Your task to perform on an android device: I'm going to Berlin for a vacation next week. Can you look for a flight on the night of October 17 and a return trip on the 22nd on the Booking.com app for me?
Image 0: 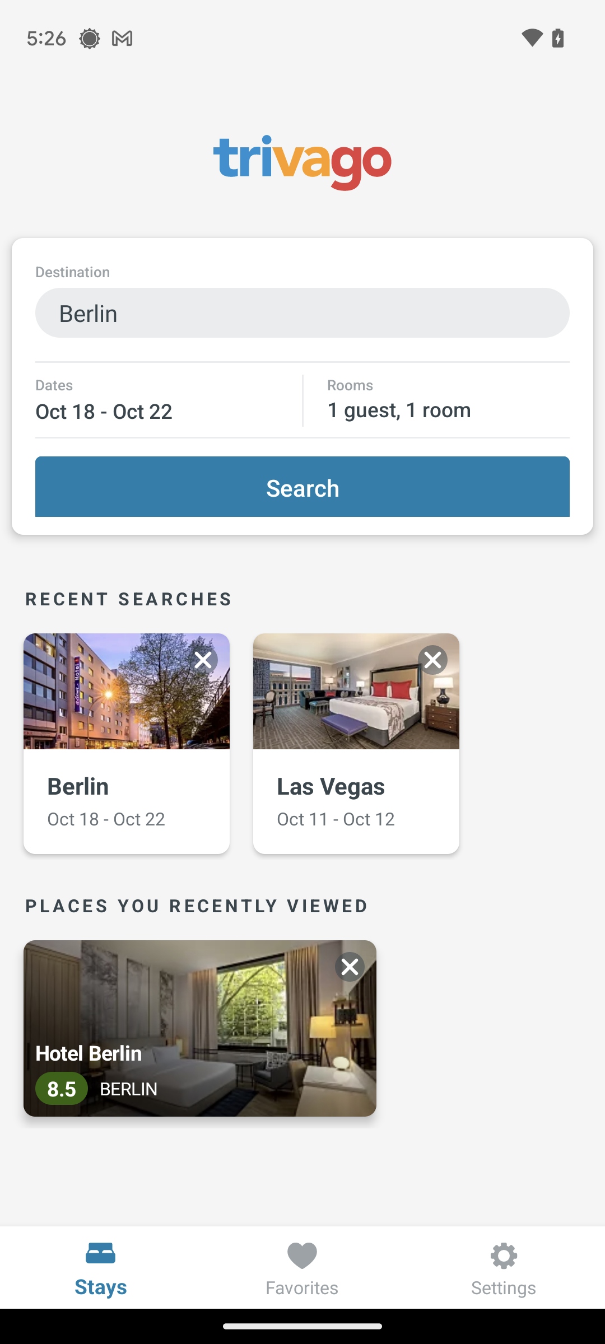
Open the Booking.com app.
Step 0: open app "Booking.com"
Image 1: 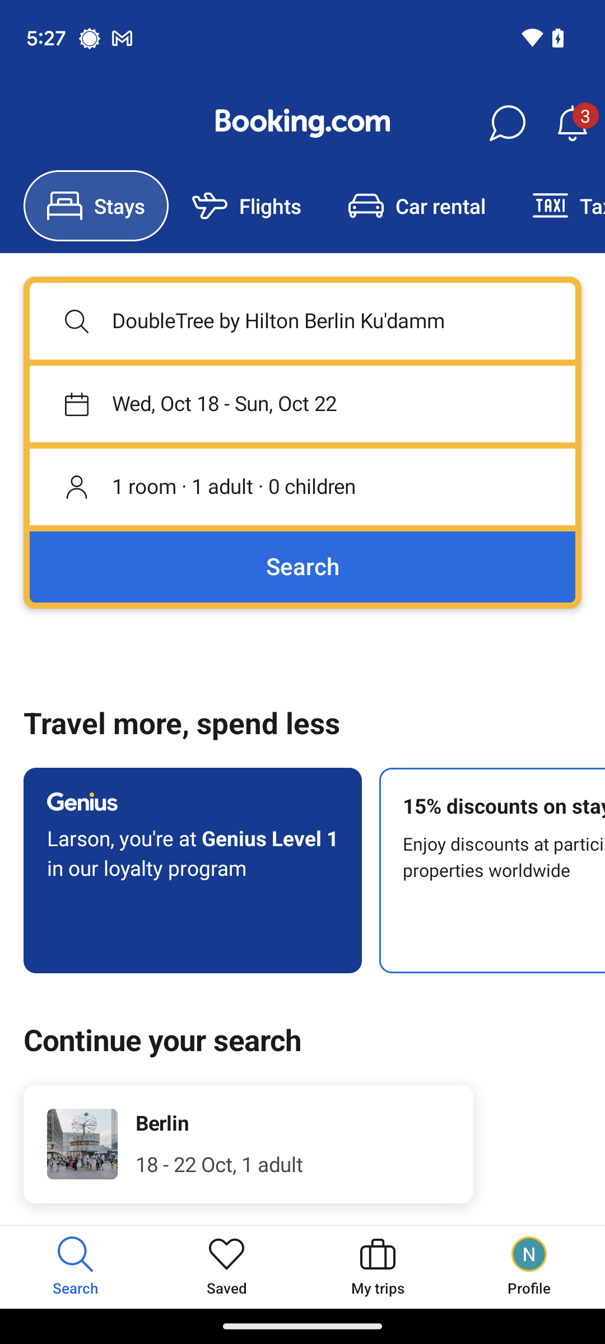
Click on the Flights tab.
Step 1: click (270, 206)
Image 2: 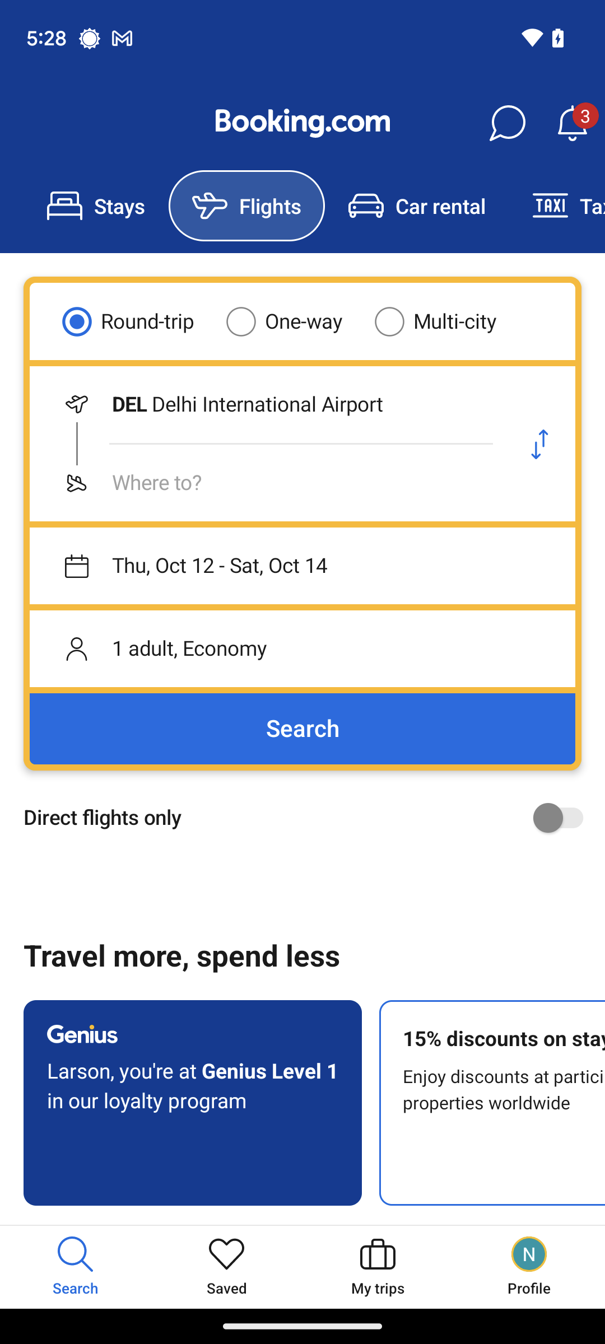
Click on the Where From tab.
Step 2: click (267, 404)
Image 3: 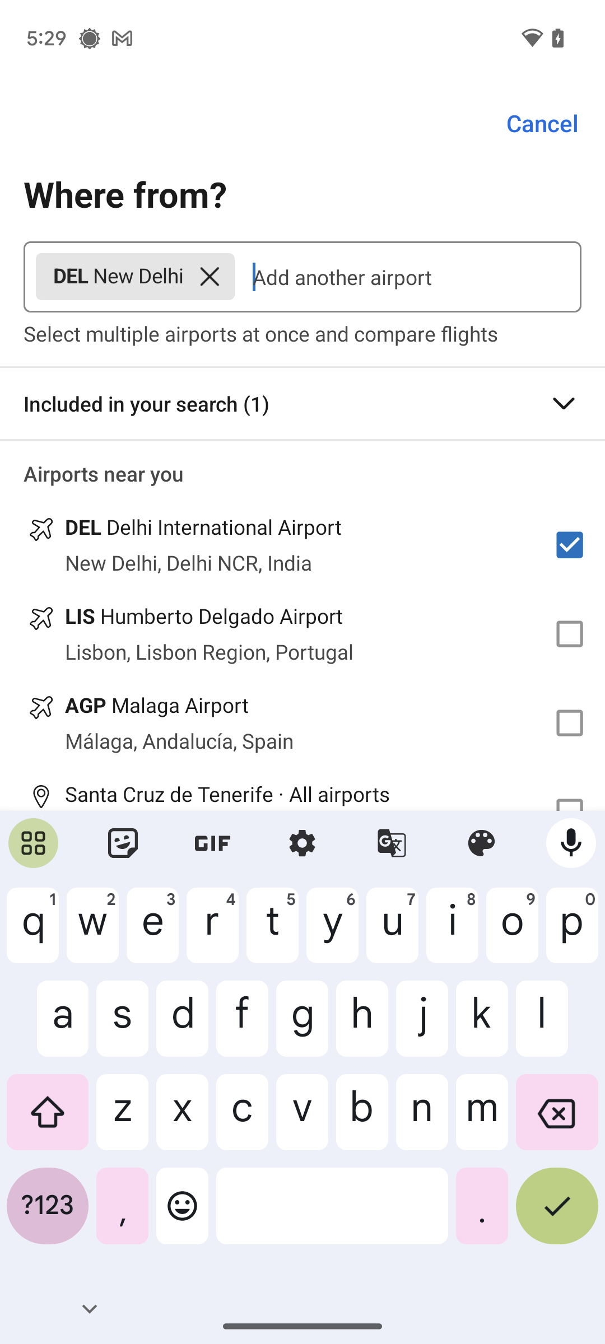
Click on the cross to remove other airports.
Step 3: click (209, 276)
Image 5: 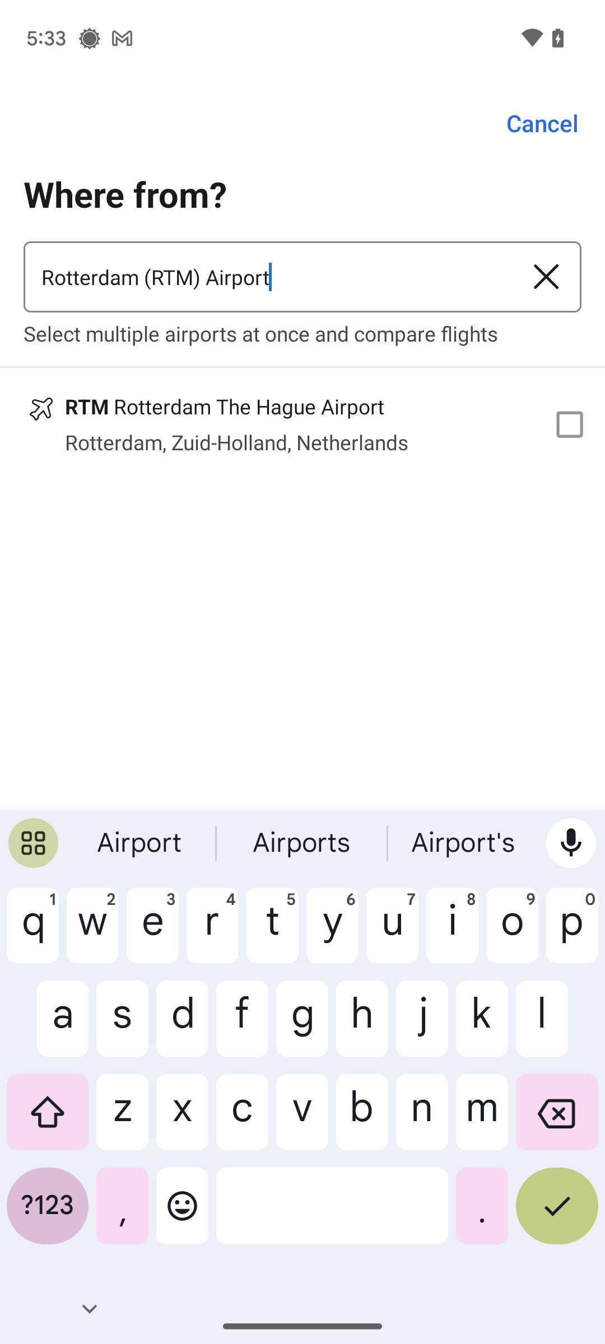
Click on the first search result.
Step 5: click (302, 423)
Image 6: 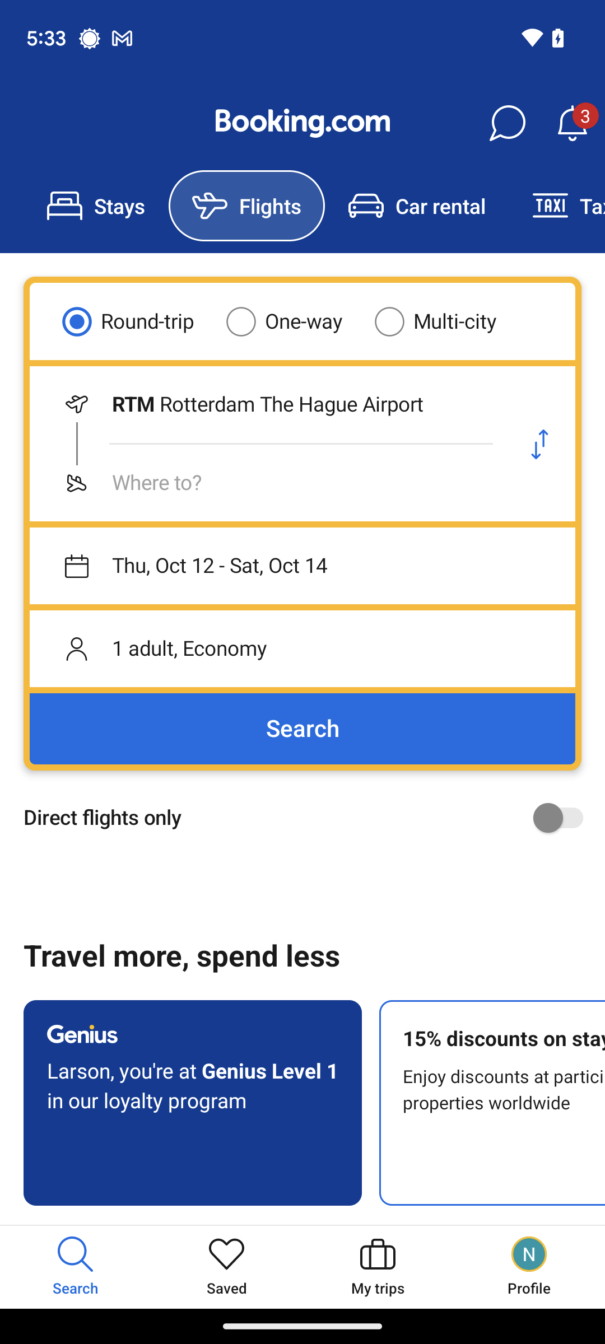
Click on the Where to tab.
Step 6: click (267, 483)
Image 7: 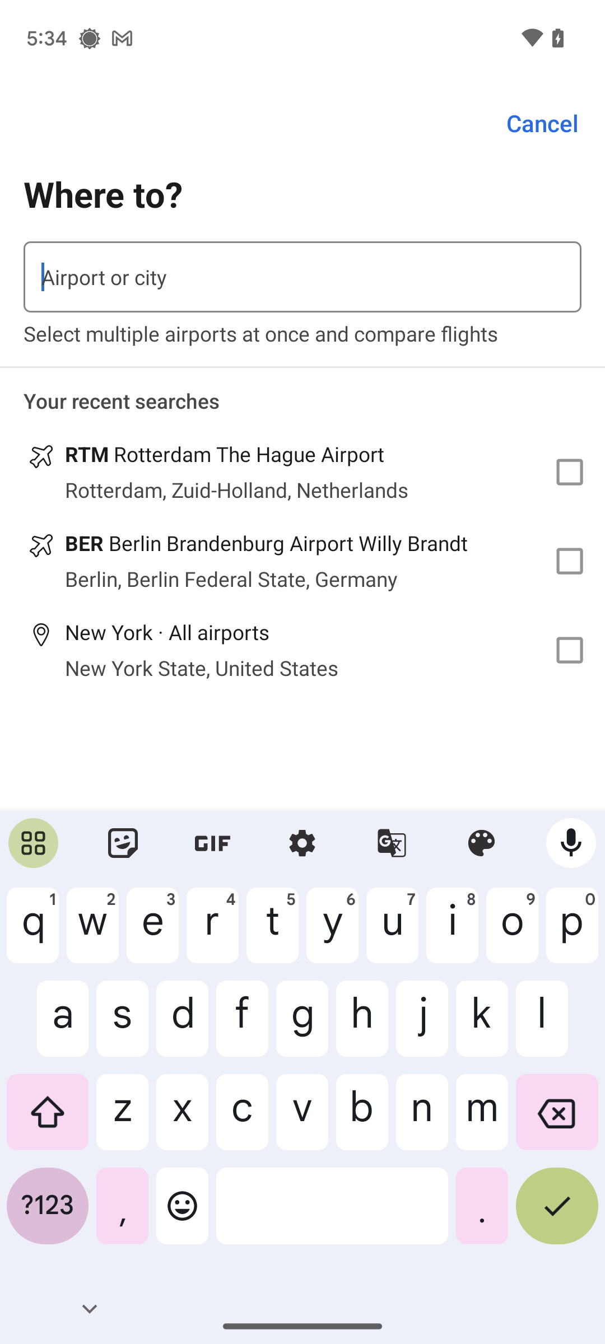
Type in the arrival point: Berlin.
Step 7: type "Berlin"
Image 8: 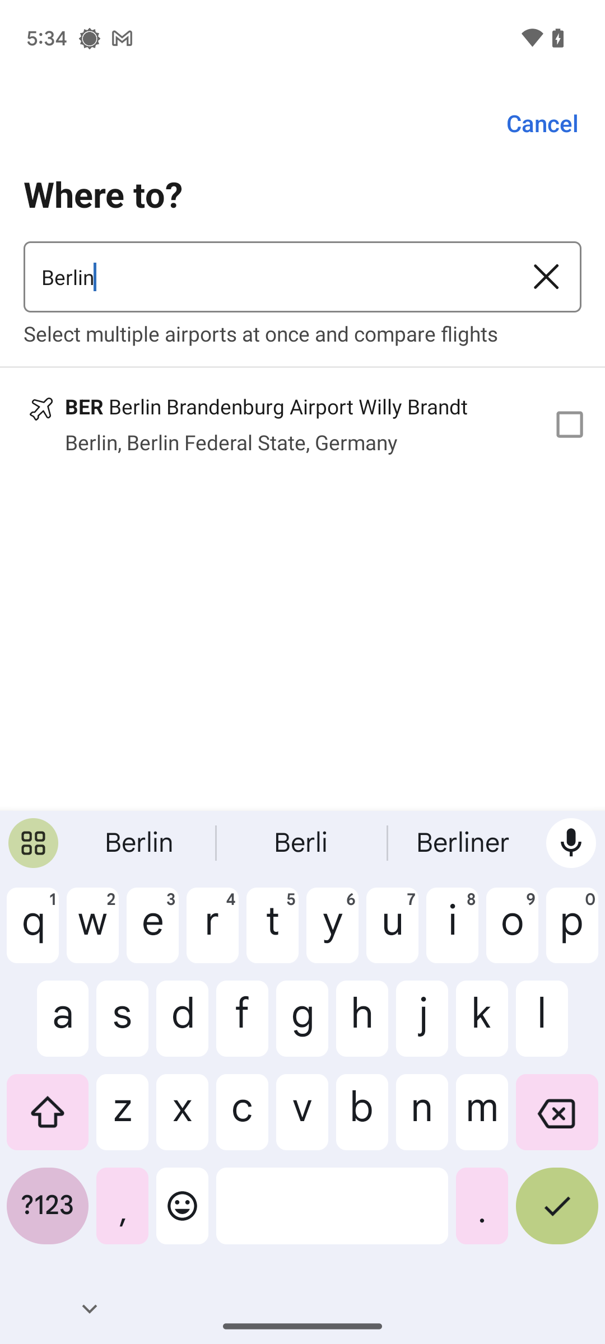
Click on the first search result.
Step 8: click (302, 423)
Image 9: 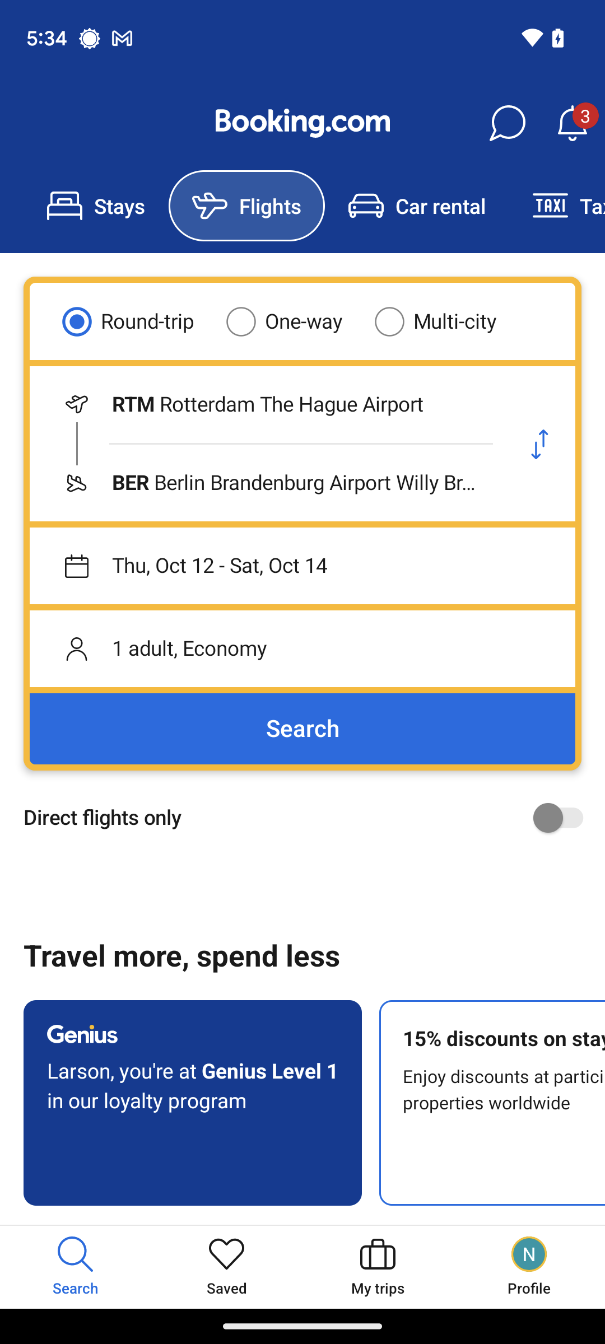
Click on the dates tab.
Step 9: click (302, 566)
Image 10: 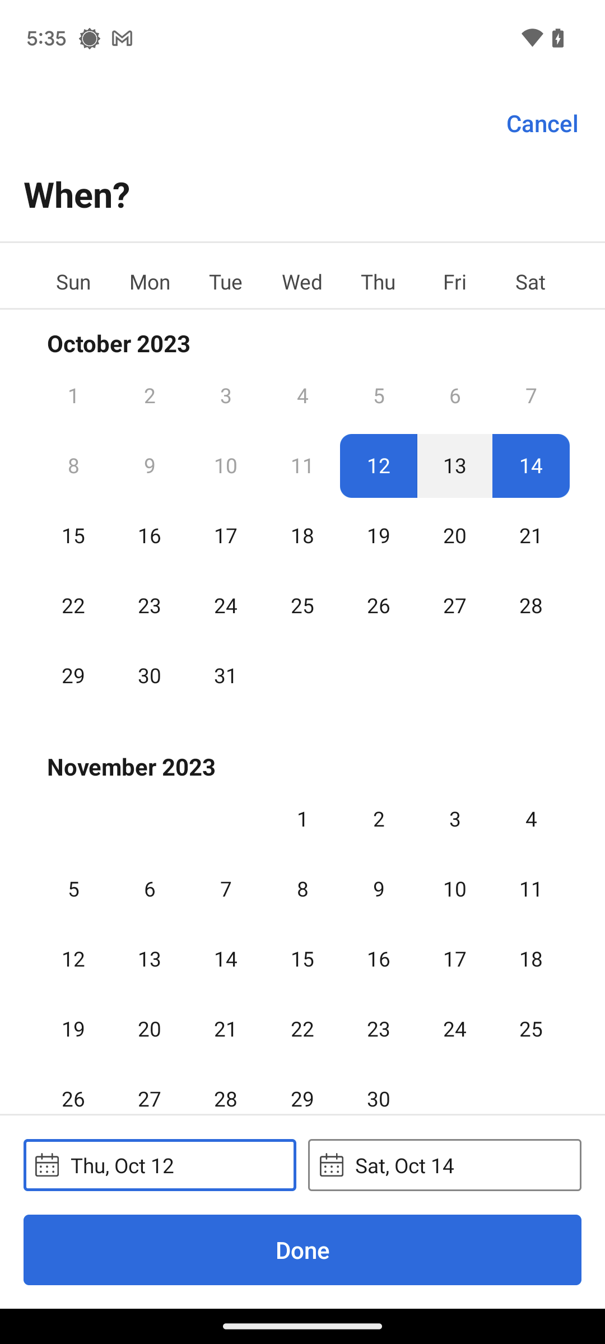
Select the dates of the fights.
Step 10: click (226, 524)
Image 11: 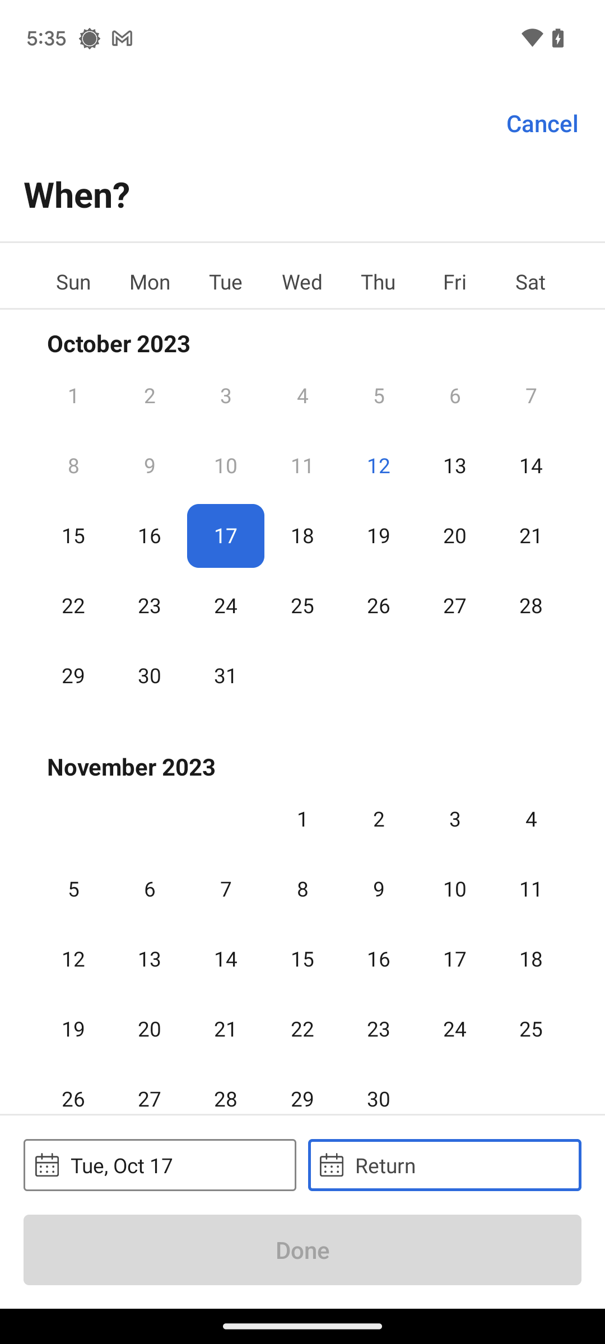
Select the dates of the fights.
Step 11: click (73, 588)
Image 12: 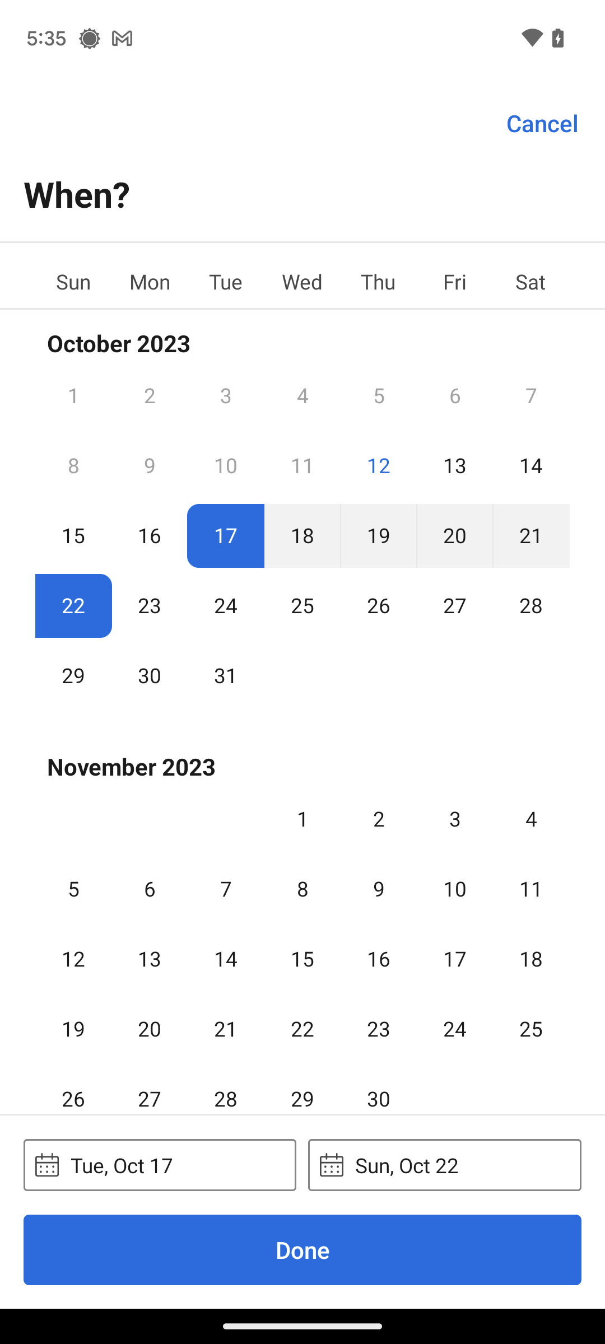
At the bottom of the screen, click on the Done tab.
Step 12: click (302, 1250)
Image 13: 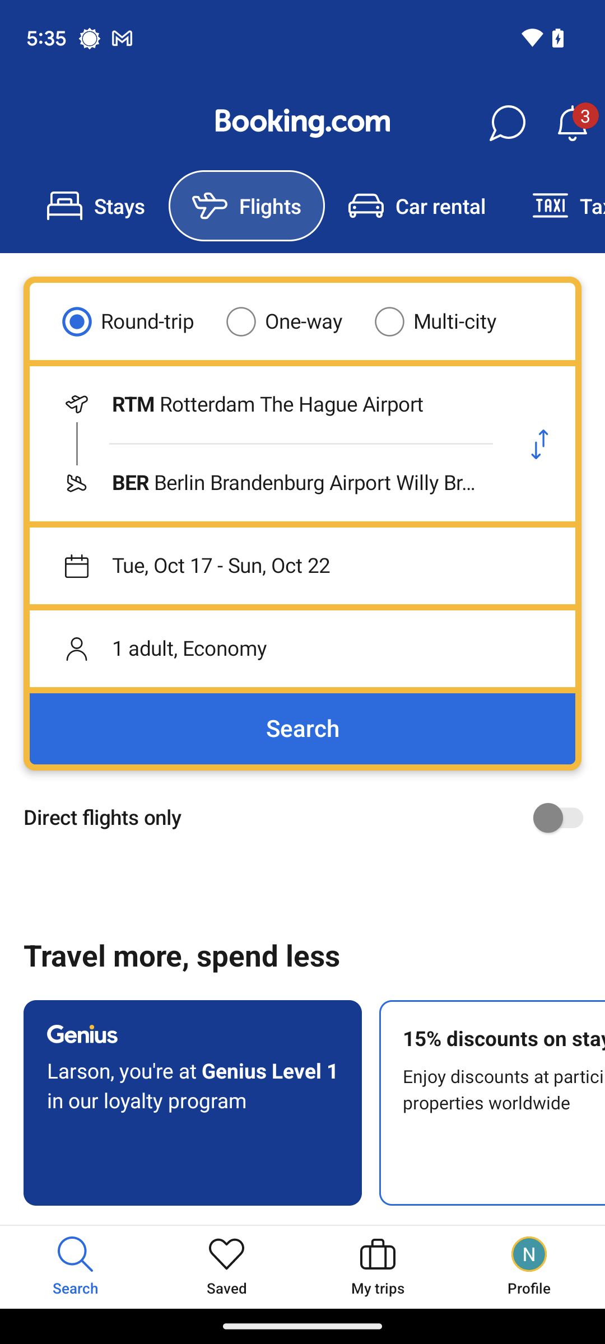
Click on the search tab below the flight details.
Step 13: click (302, 729)
Image 14: 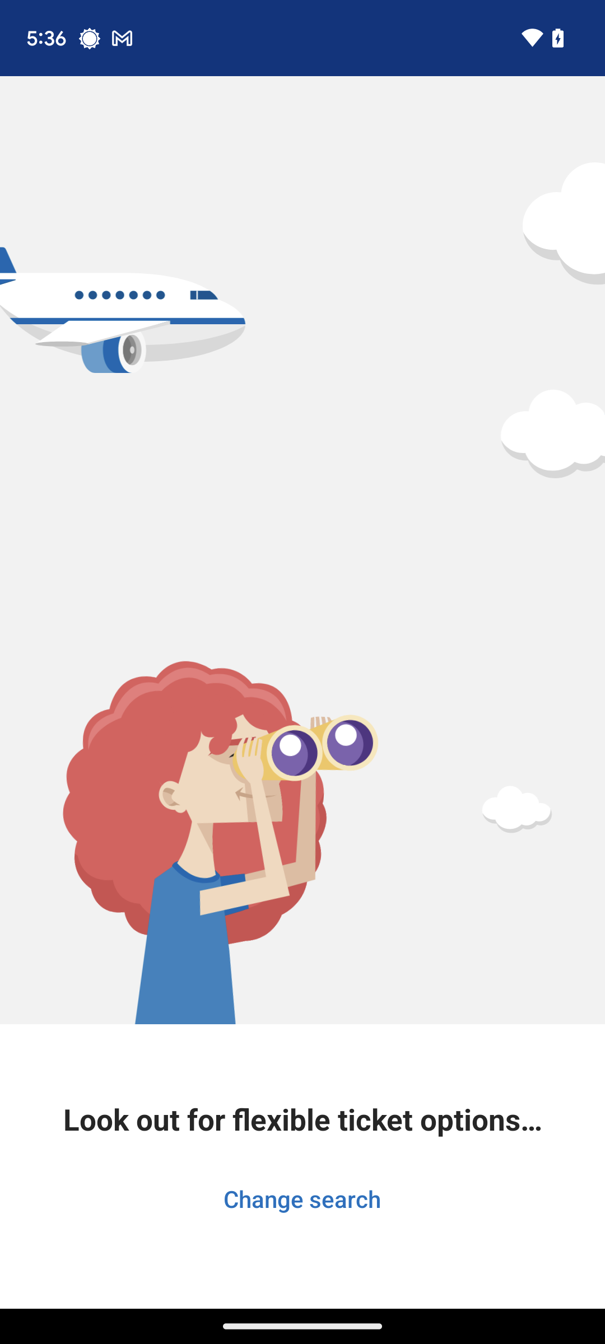
Click on the search tab below the flight details.
Step 14: wait